Your task to perform on an android device: Add the words "Maria Rossi" to the drawing with the Picsart Al Photo Editer app.
Image 0: 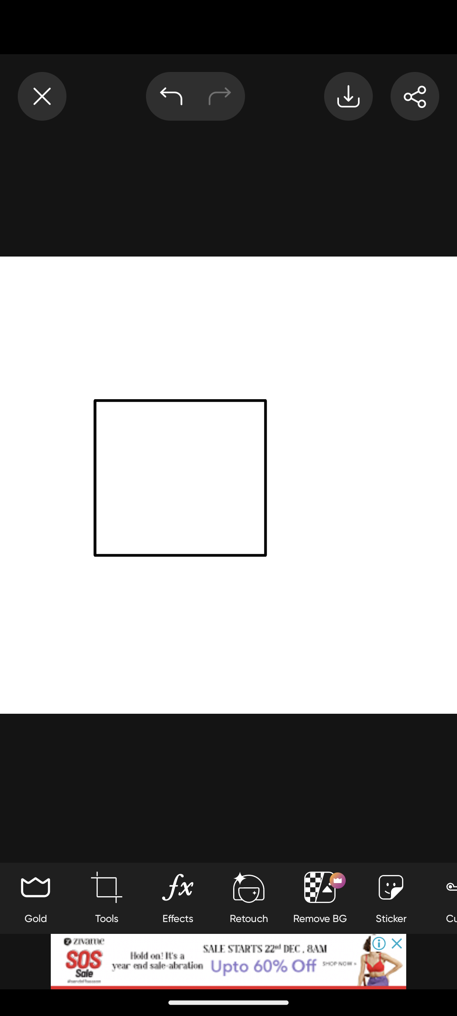
Swipe left for text
Step 0: scroll right
Image 1: 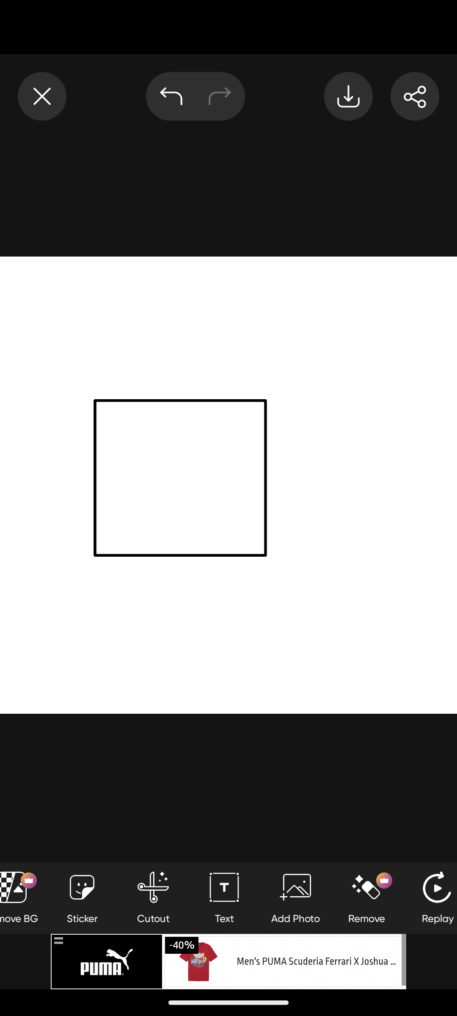
Click on text
Step 1: click (224, 898)
Image 2: 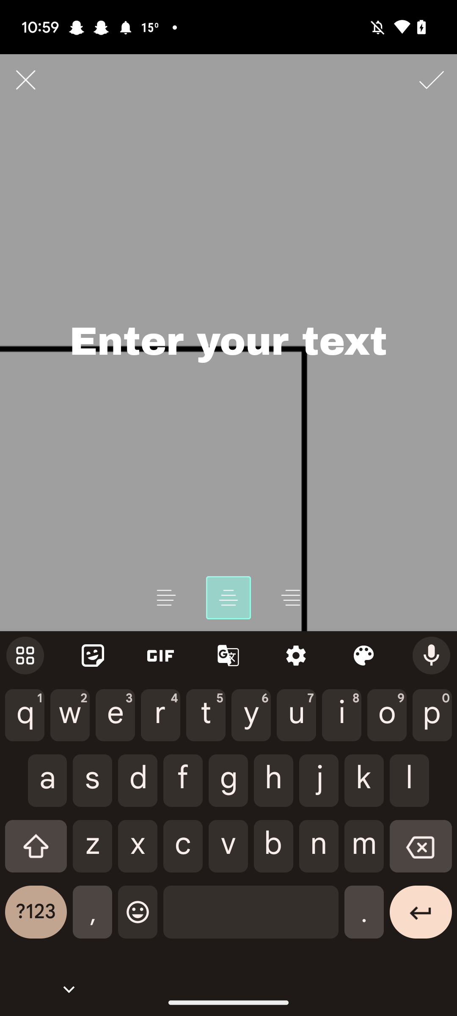
Add words Maria Rossi
Step 2: type "Maria Rossi"
Image 3: 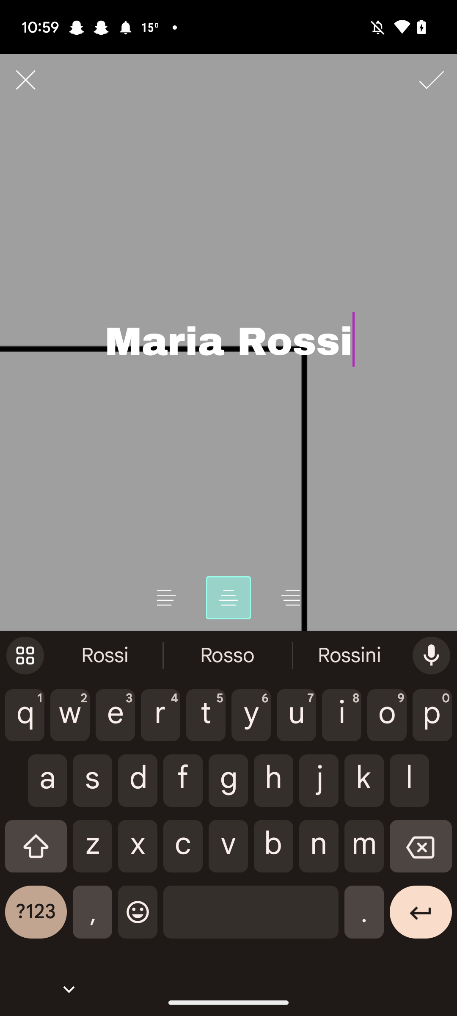
Click on tick icon at the top right corner of the screen
Step 3: click (433, 73)